Your task to perform on an android device: I would like to add the Skechers women's ultra flex shoes to my shopping cart on the Amazon app.
Image 0: 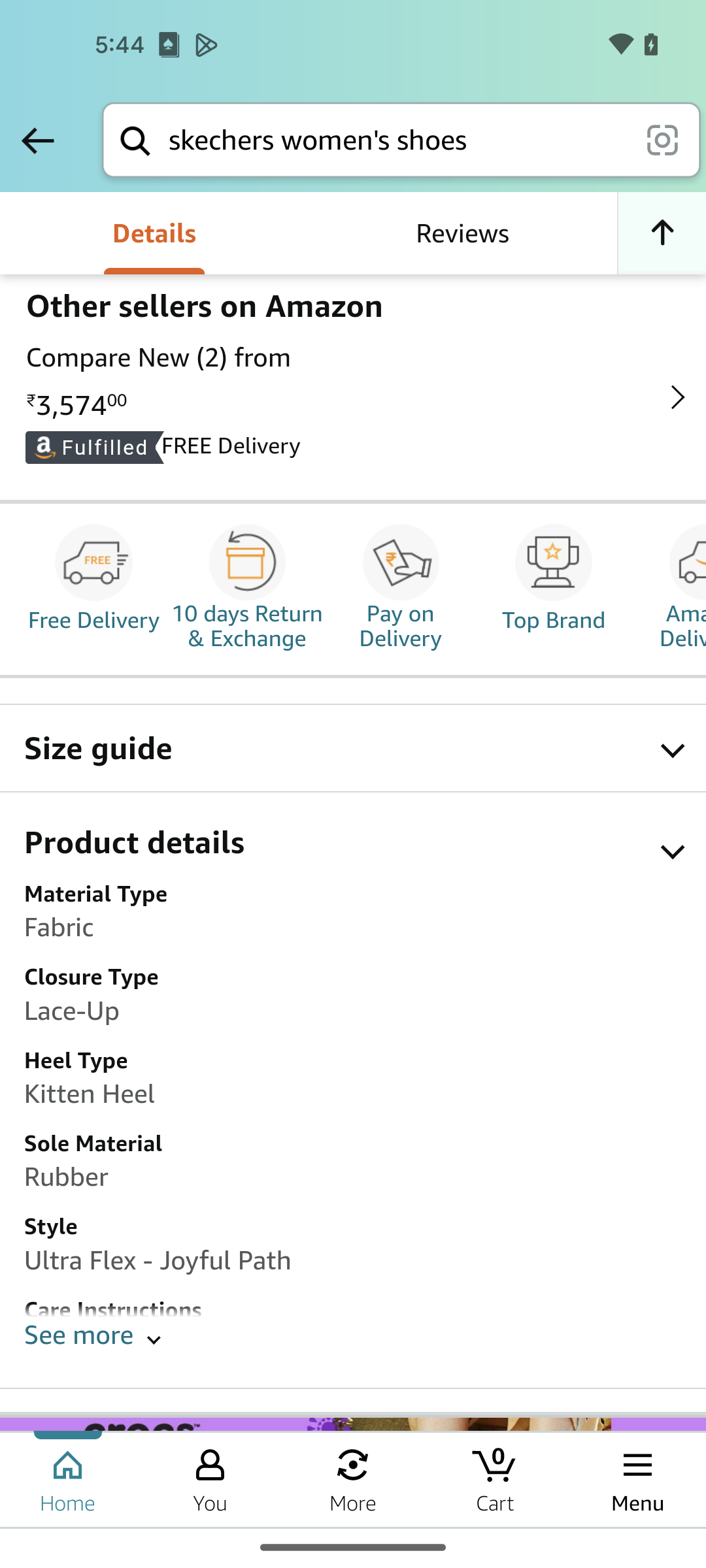
swipe down to add to cart button
Step 0: scroll up
Image 1: 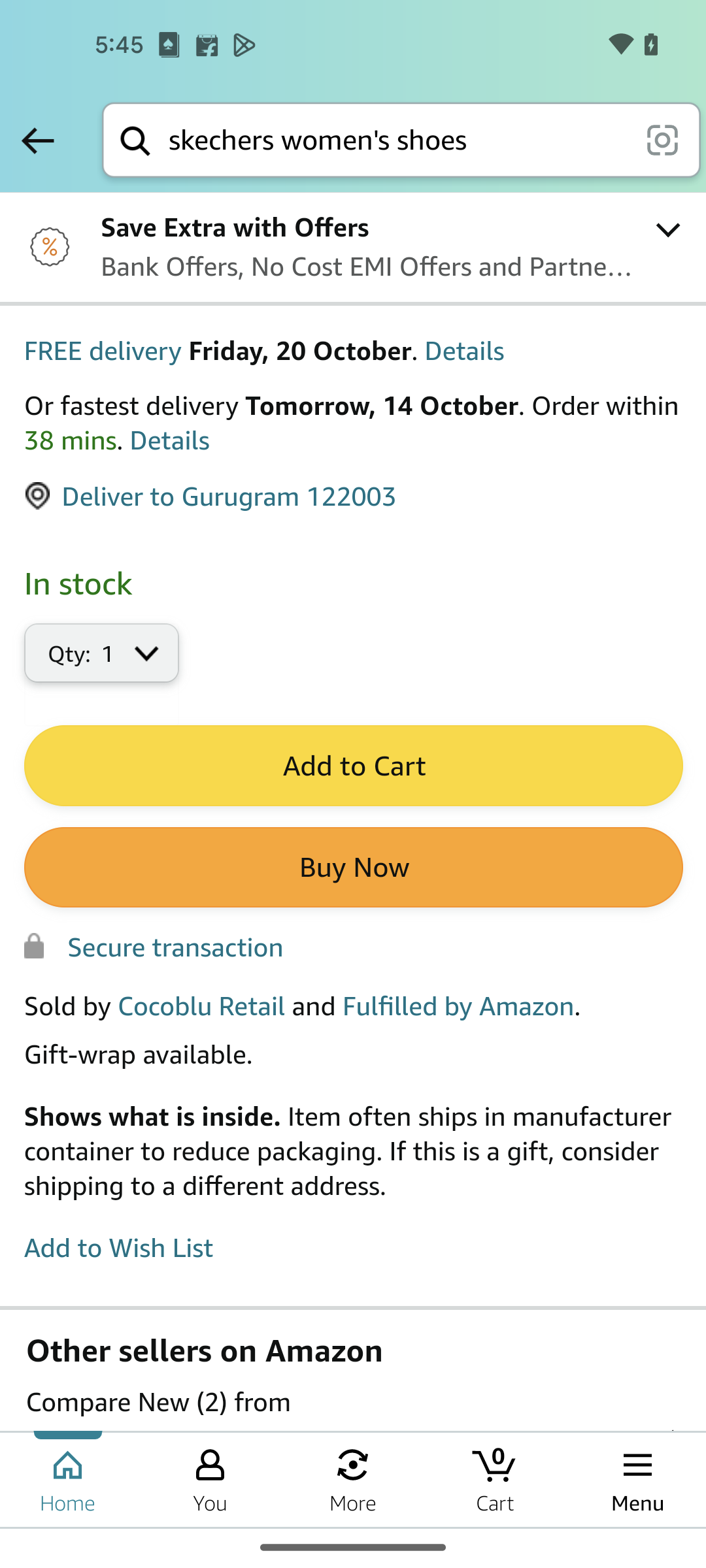
Click on Add to cart button
Step 1: click (352, 767)
Image 2: 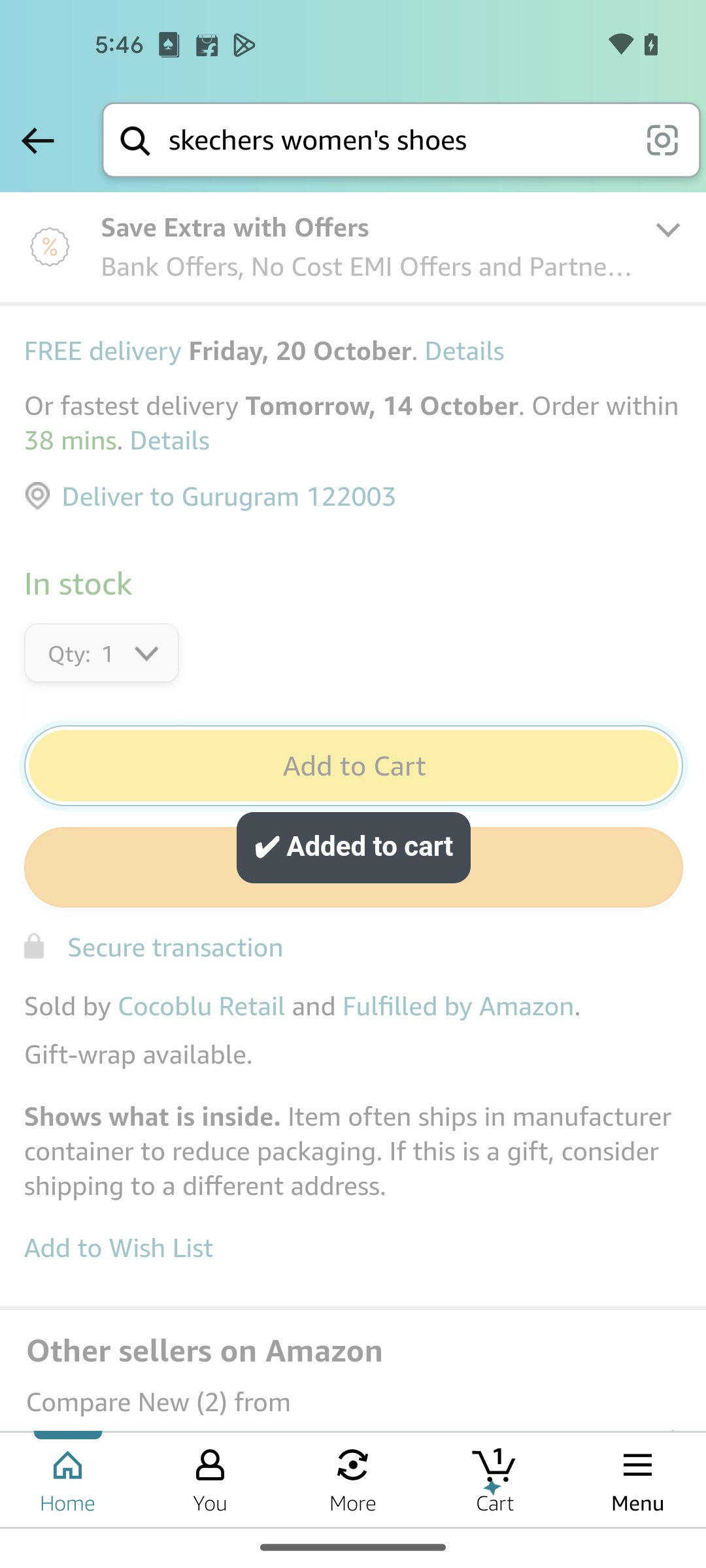
Click on Add to cart button
Step 2: wait